Your task to perform on an android device: Compare the costs of different shoe styles from the same brand with the AJIO app.
Image 0: 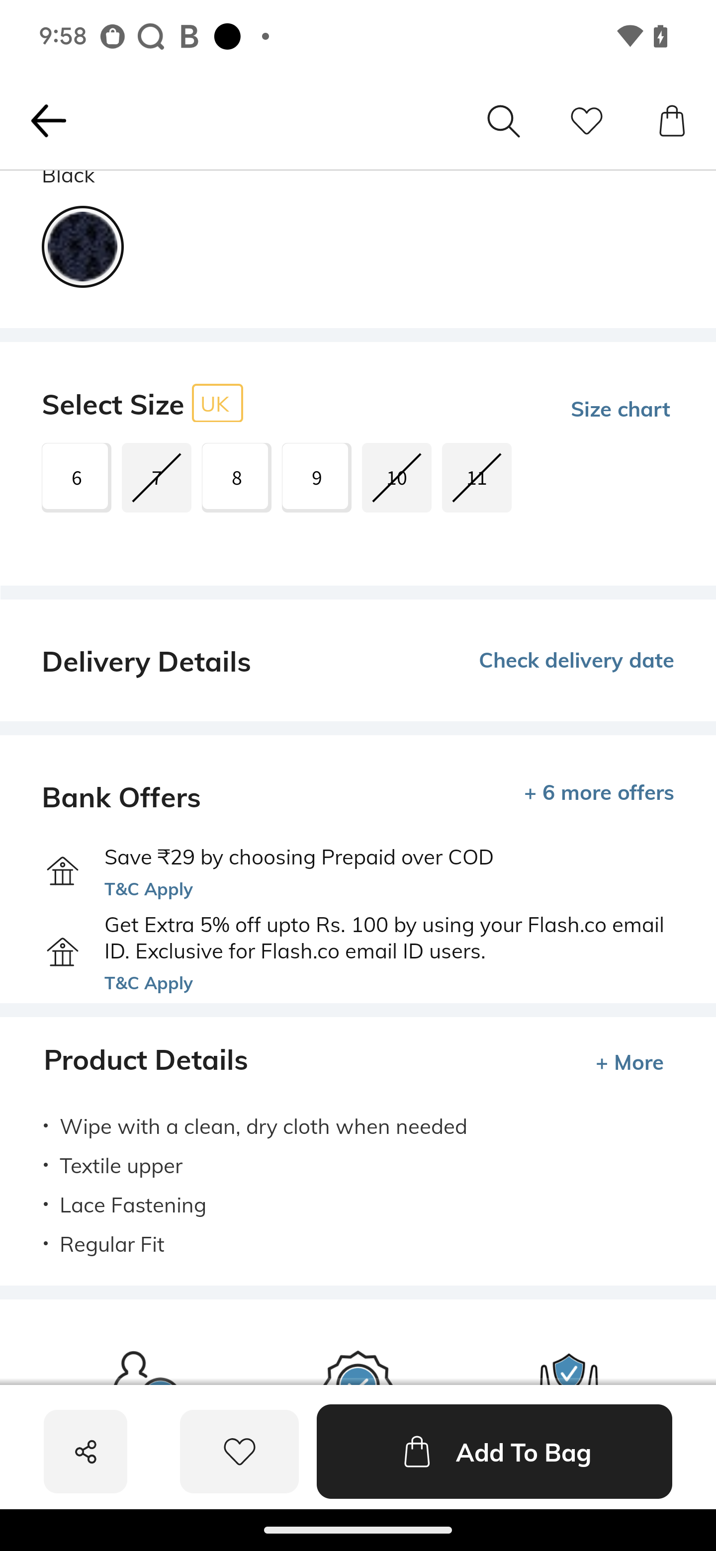
Swipe up on the screen to view other shoes
Step 0: scroll down
Image 1: 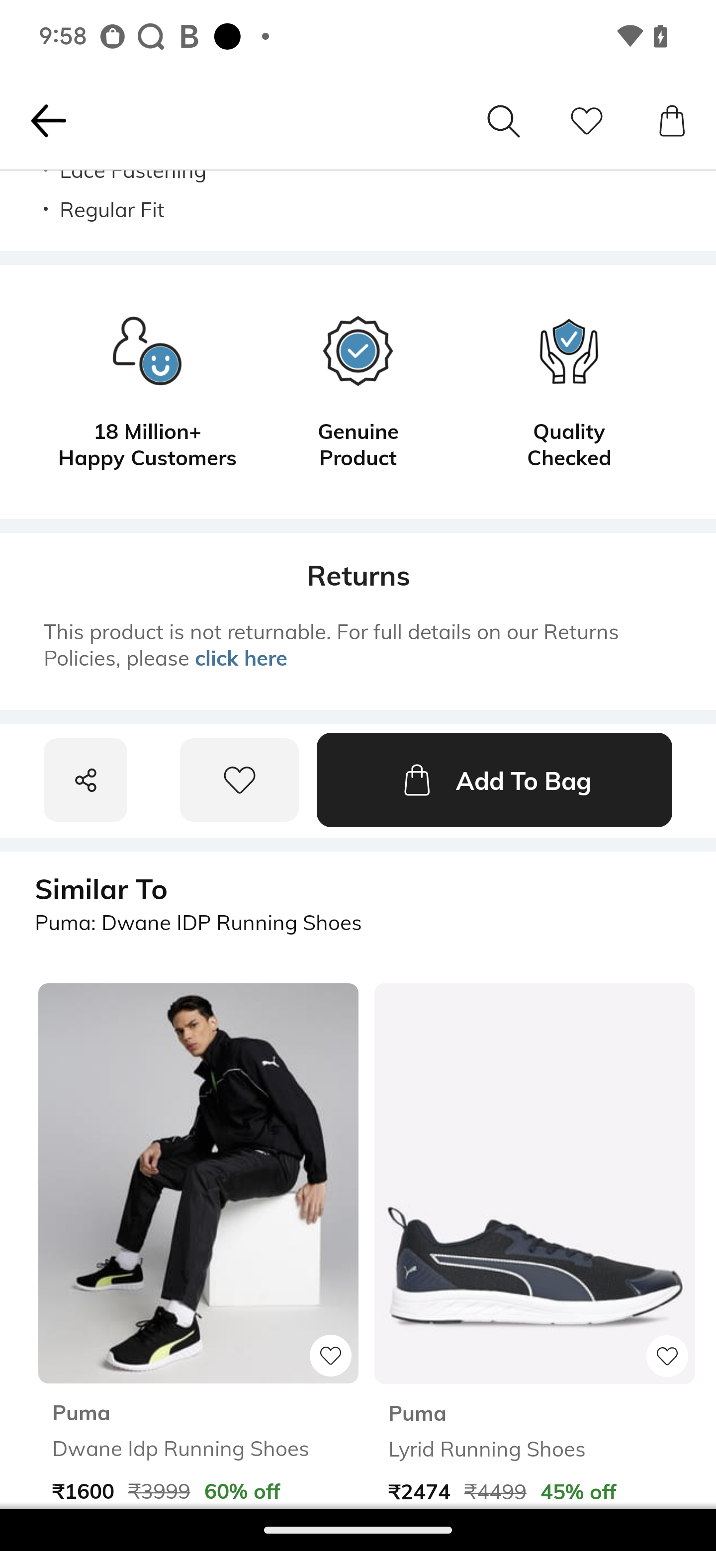
Swipe up on the screen to view other shoes
Step 1: scroll down